Your task to perform on an android device: I am going to change my device due to some technical issues. Sign out of the Duolingo app.
Image 1: 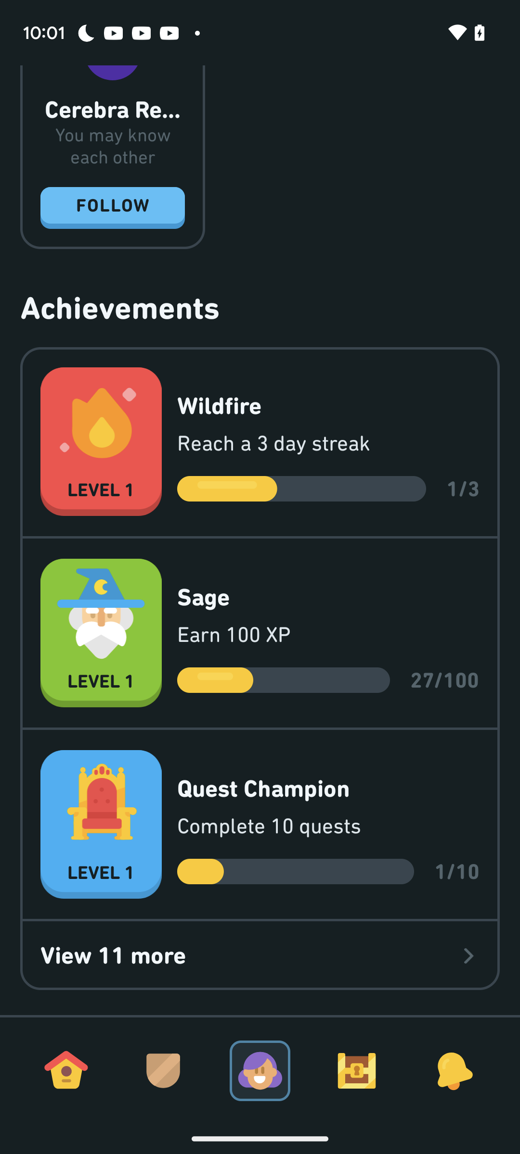
Swipe down to view settings option
Step 1: scroll up
Image 2: 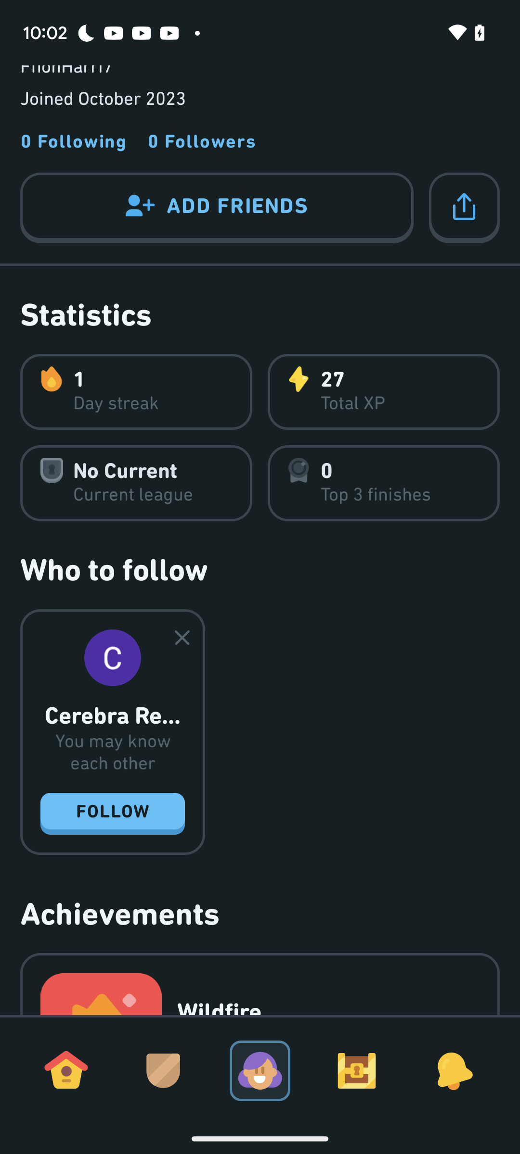
Swipe down to view settings option
Step 2: scroll up
Image 3: 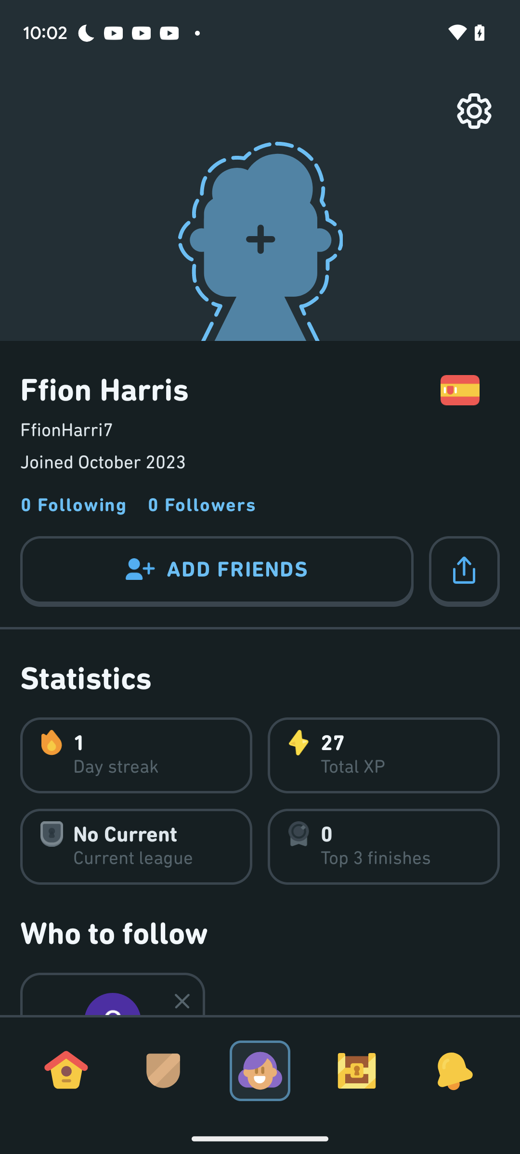
Click on the settings option at the top right of the screen
Step 3: click (474, 111)
Image 4: 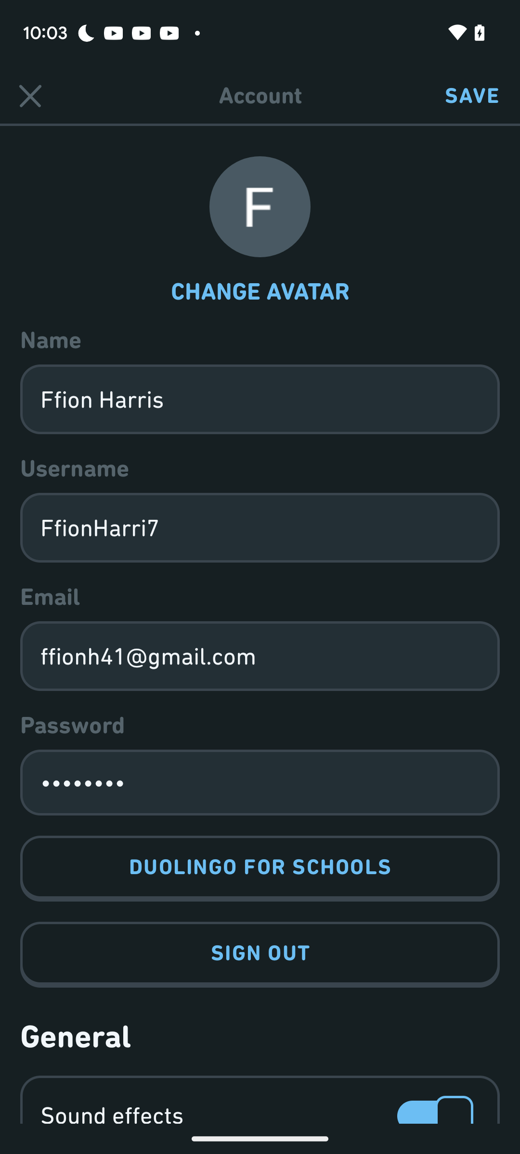
Click on sign out option
Step 4: click (260, 954)